Your task to perform on an android device: I want to delete a data file from Google Drive because I already have it on my phone.
Image 0: 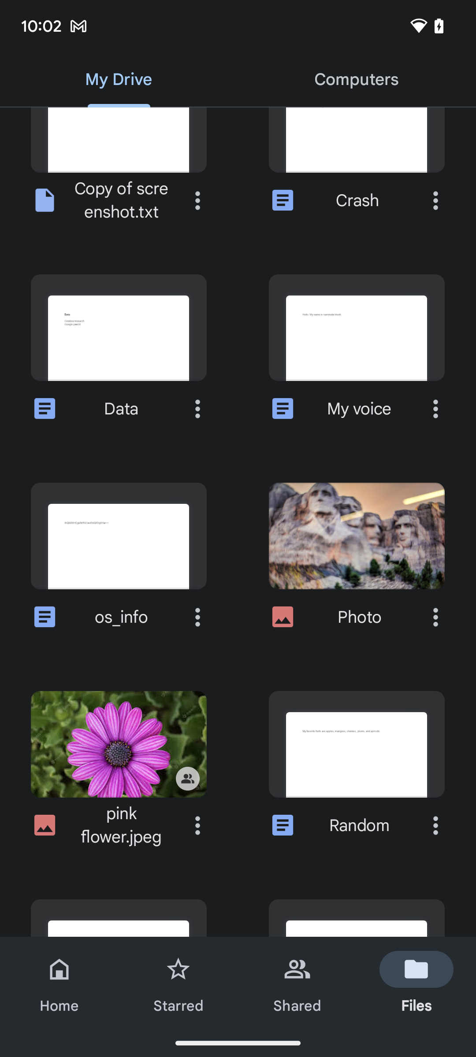
Click on the three dots of Data file on the screen.
Step 0: click (197, 409)
Image 1: 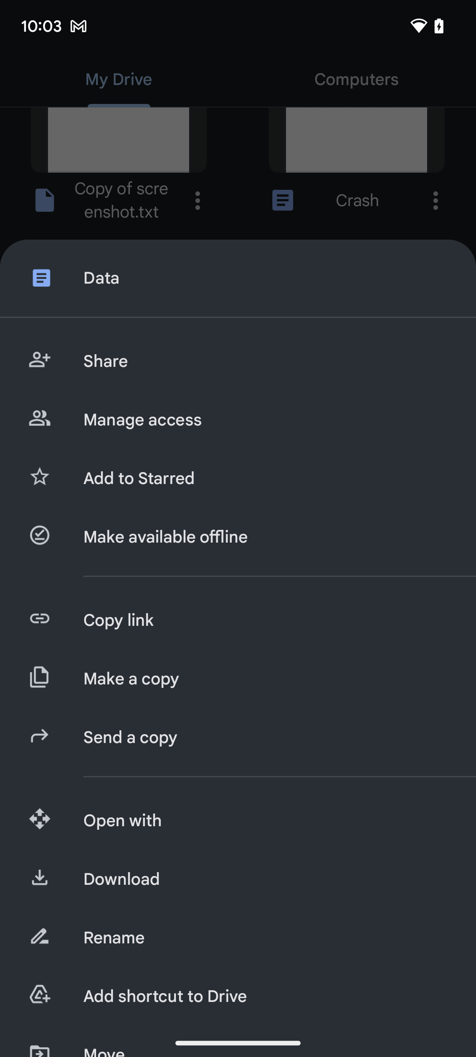
Scroll down on the screen.
Step 1: scroll down
Image 2: 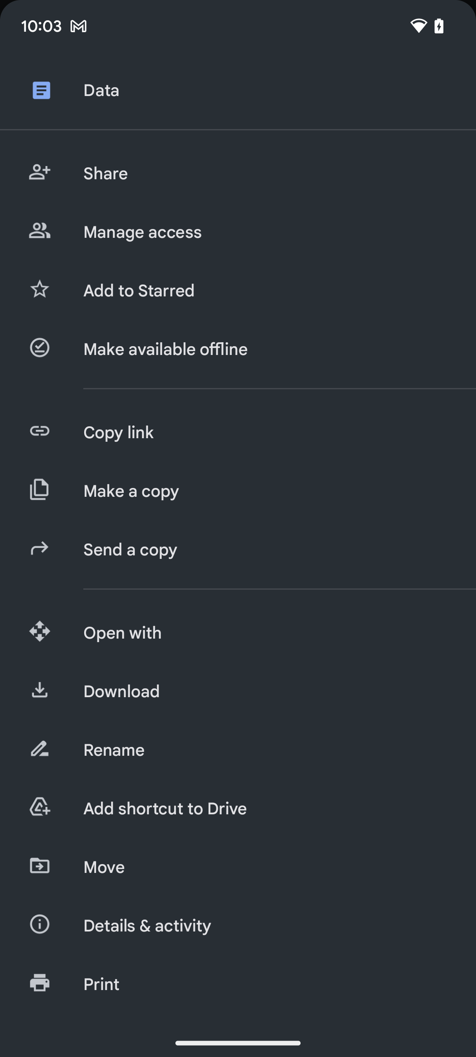
Scroll down on the screen.
Step 2: scroll down
Image 3: 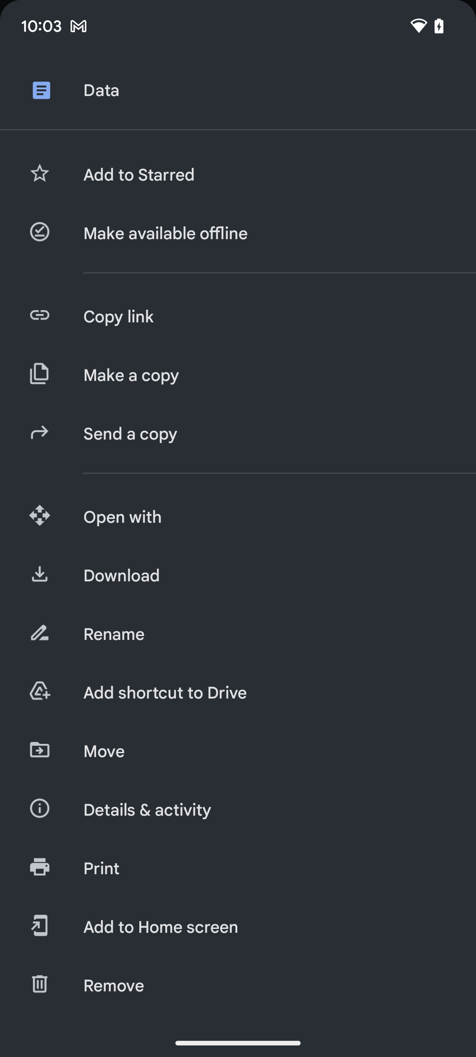
Click on the Remove icon on the bottom of the screen.
Step 3: click (41, 986)
Image 5: 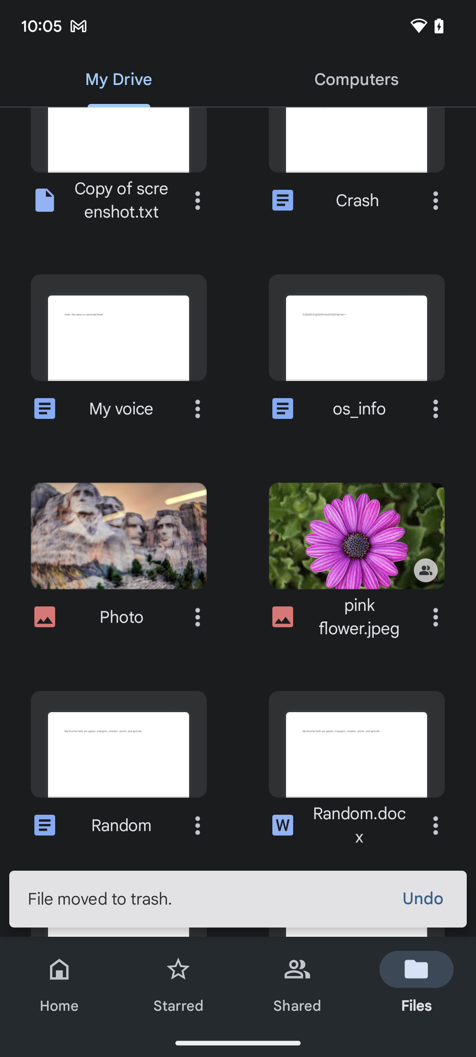
Click on Move to trash button on the screen.
Step 5: wait